Your task to perform on an android device: I want a Bananinha from Doces category because i am hungry, therefore add it to the Cart on the Rappi app.
Image 0: 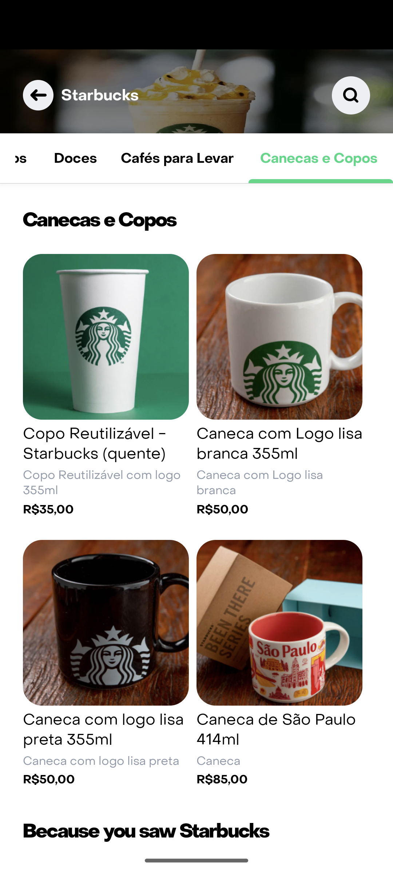
Go to the Doces category
Step 0: click (75, 158)
Image 2: 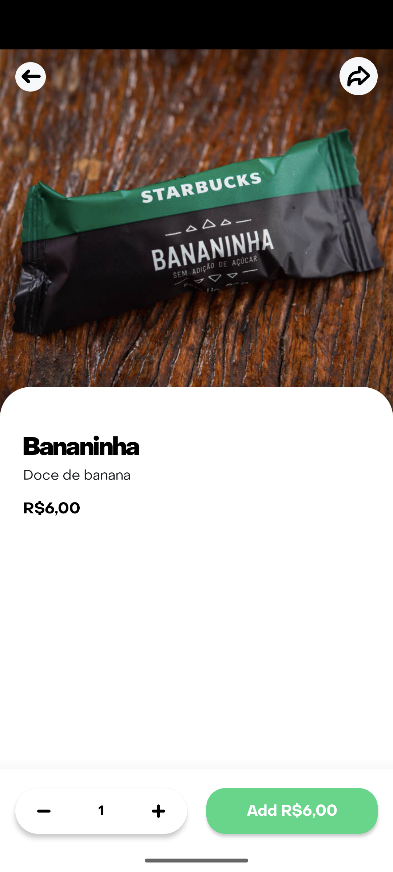
Click on Add R$6,00 at the bottom right corner of the screen
Step 2: click (292, 811)